Your task to perform on an android device: I already set an alarm for a morning walk. No need for a reminder for this. Remove the reminder with the title of Wake up
Image 0: 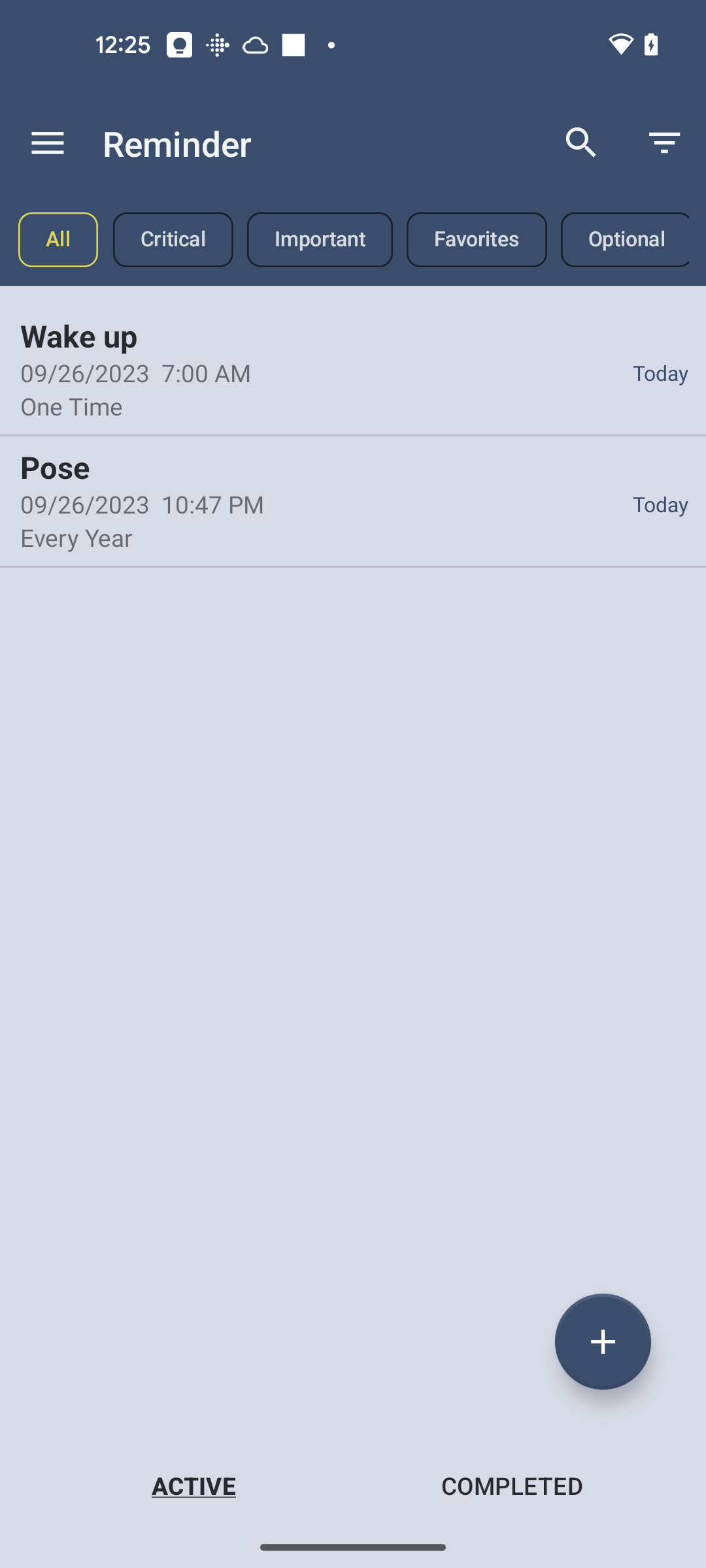
Click on the Wake up reminder
Step 0: click (353, 368)
Image 1: 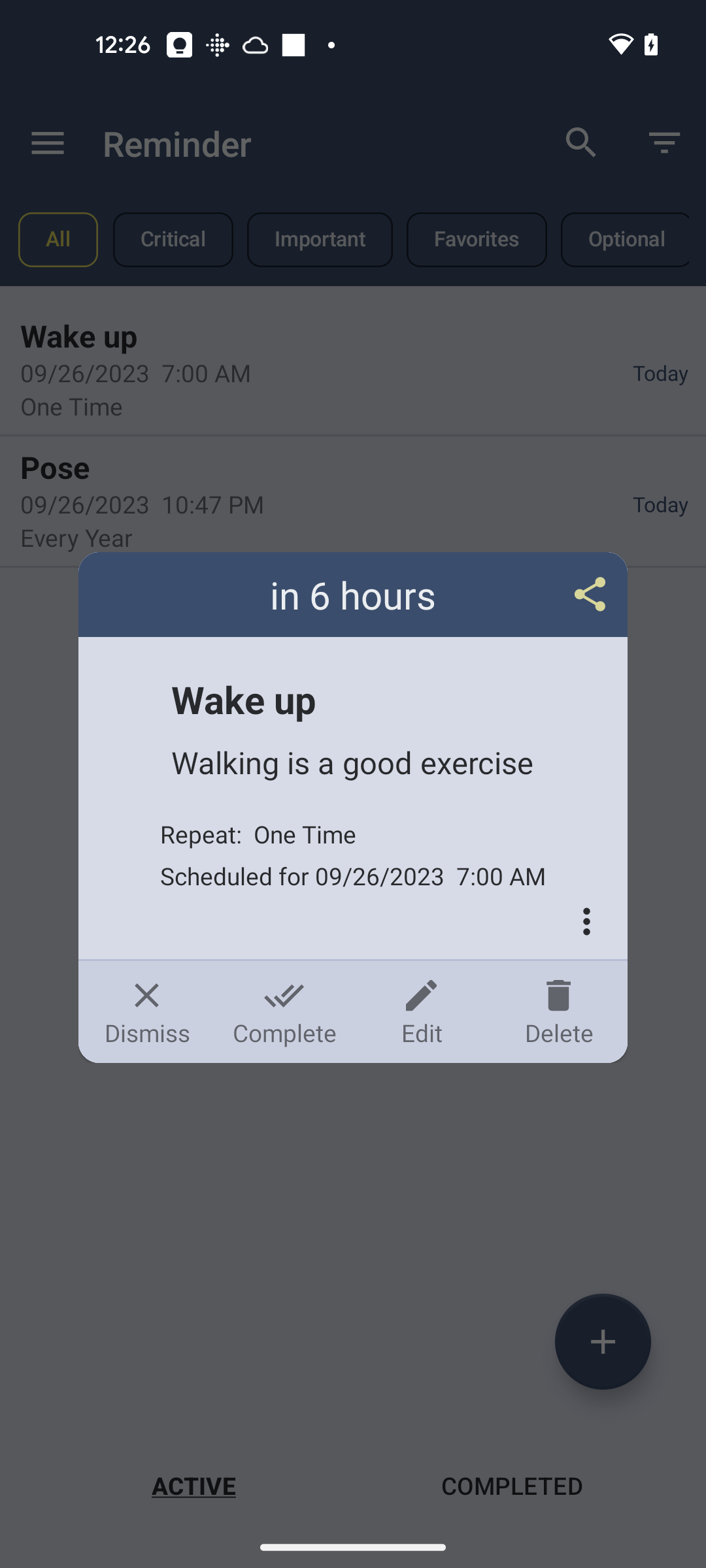
Click on the Delete at the pop up window
Step 1: click (558, 1011)
Image 2: 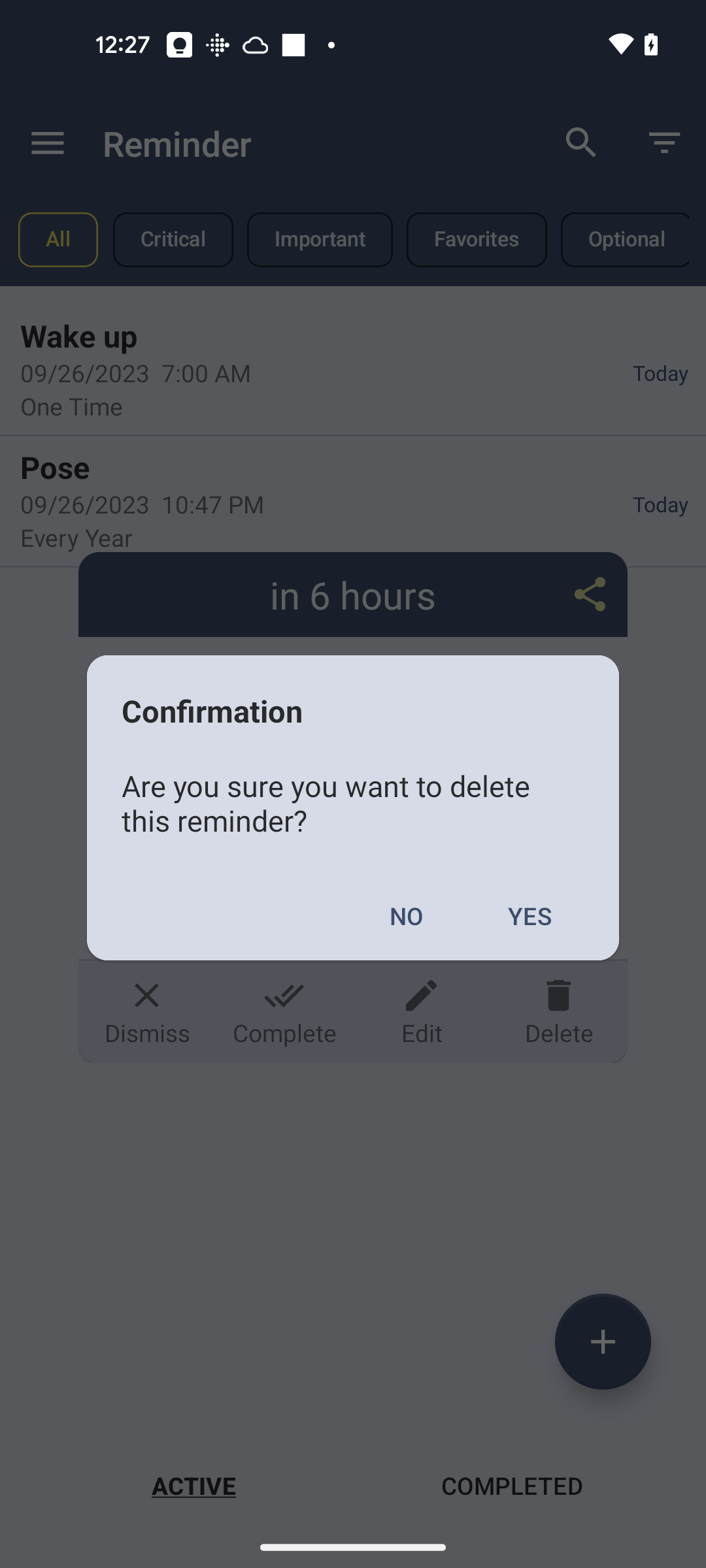
Click on the Yes for Confirmation
Step 2: click (529, 915)